Your task to perform on an android device: I want to switch the plant photo's filter to Dynamic to make it appear gorgeous
Image 0: 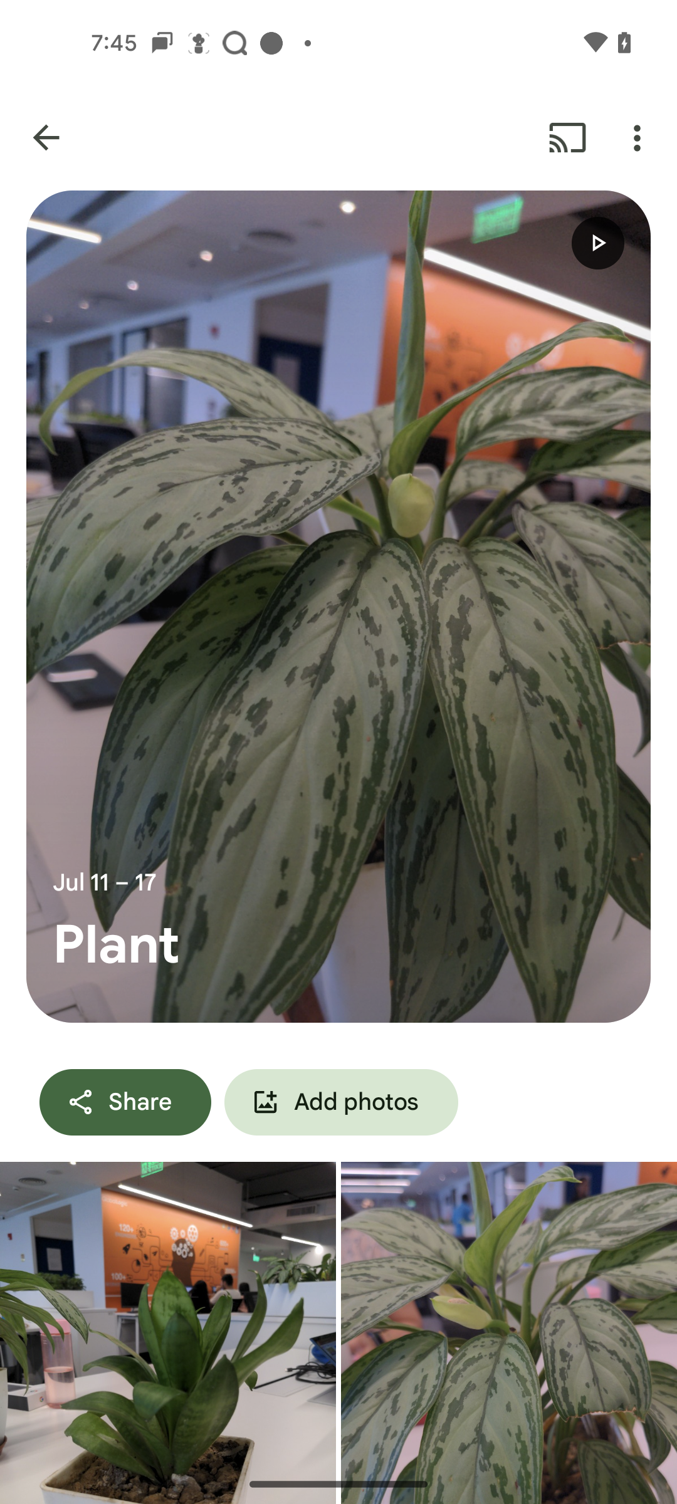
Go back to home page
Step 0: press back button
Image 1: 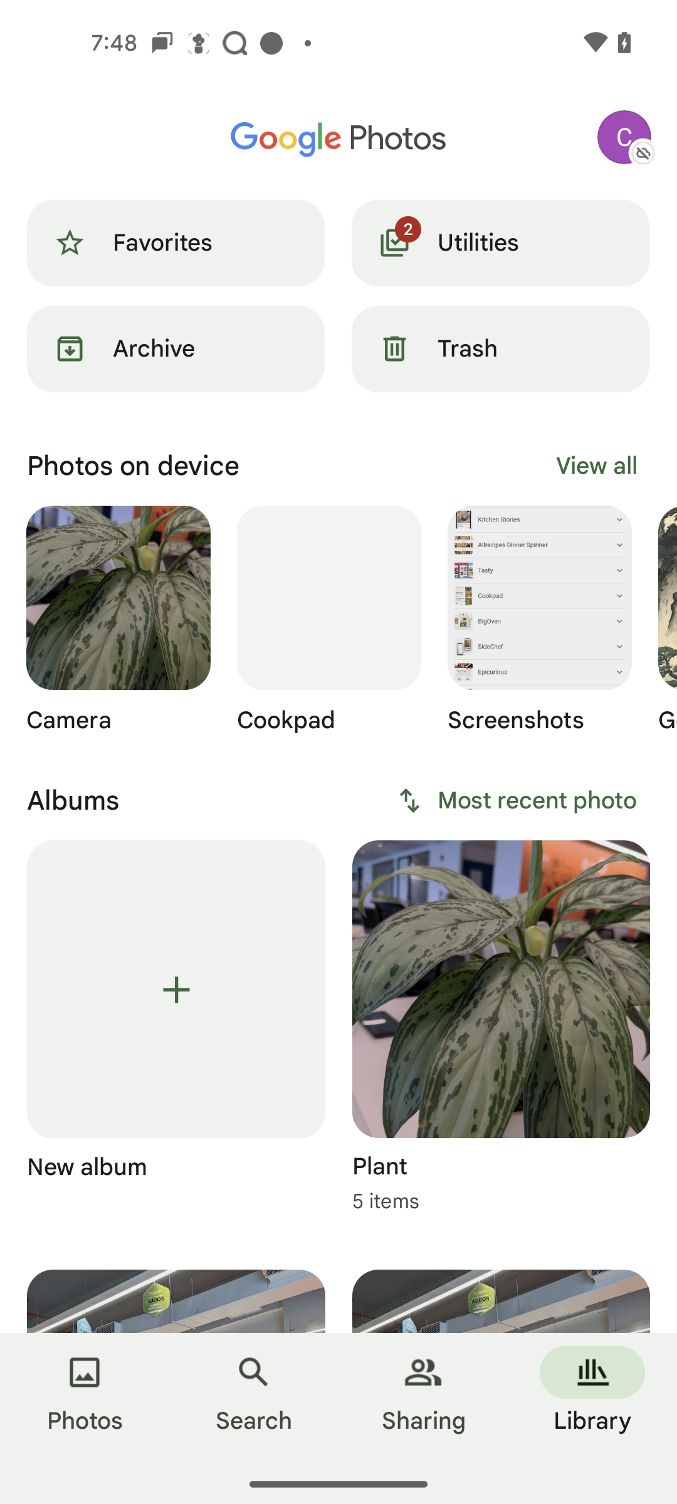
Click on the Photos tab
Step 1: click (85, 1399)
Image 2: 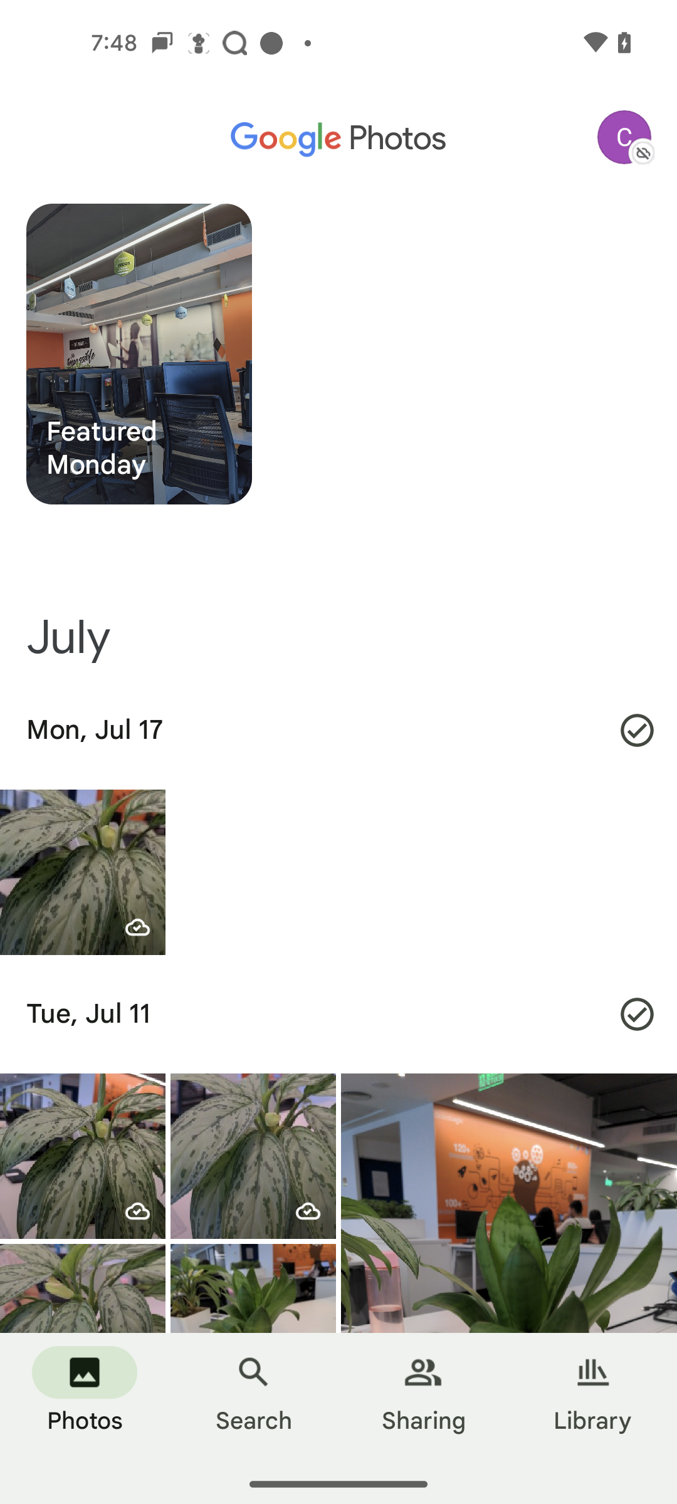
Select the first photo
Step 2: click (83, 872)
Image 5: 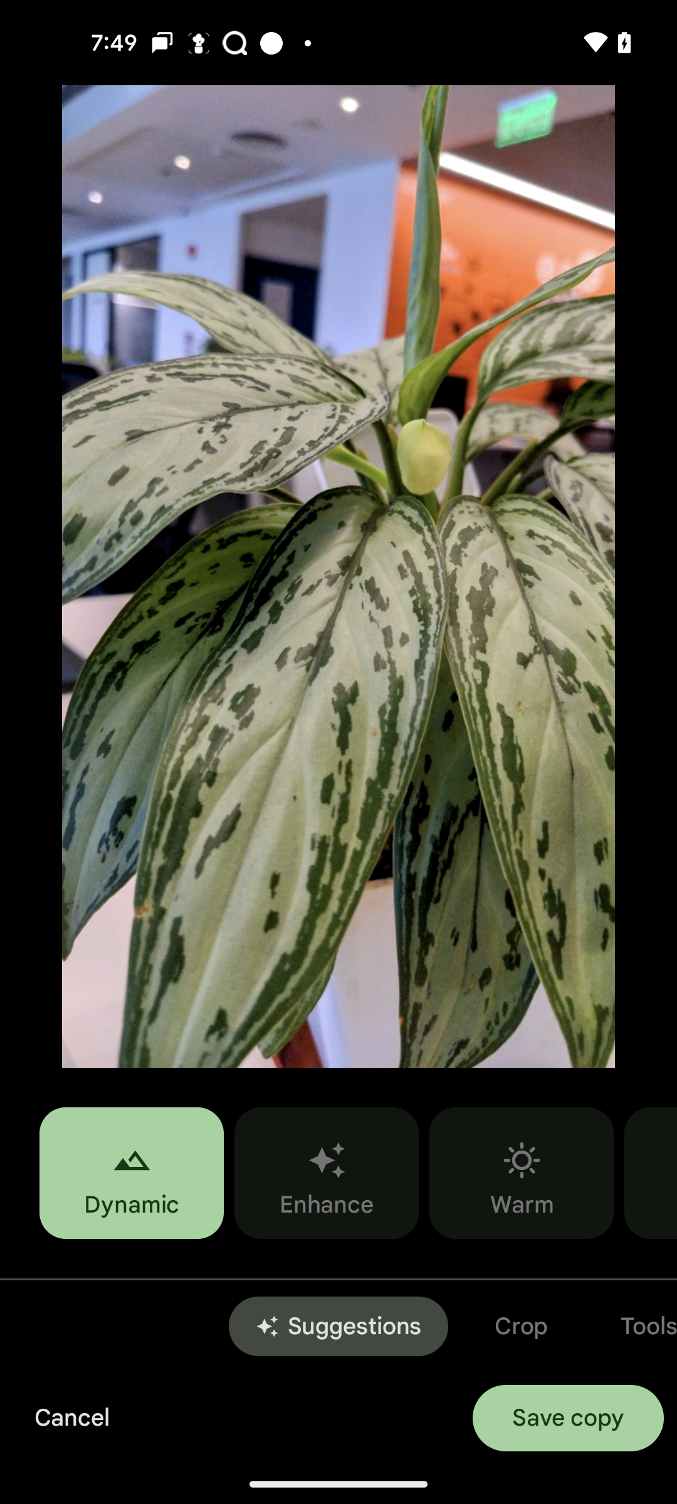
click on the save copy button
Step 5: click (568, 1418)